Your task to perform on an android device: Start the greet people and say goodbye lesson of Unit 1 in the Babbel app.
Image 0: 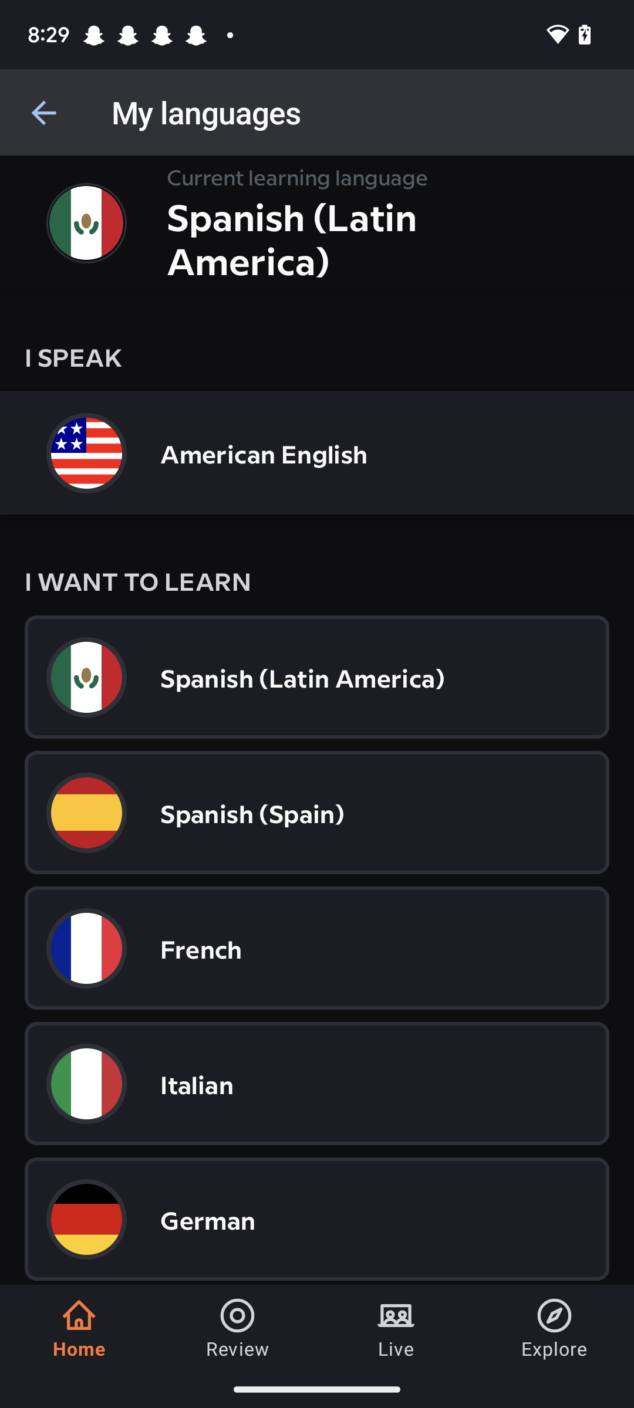
Click on the home option at the bottom left corner of the screen.
Step 0: click (79, 1328)
Image 1: 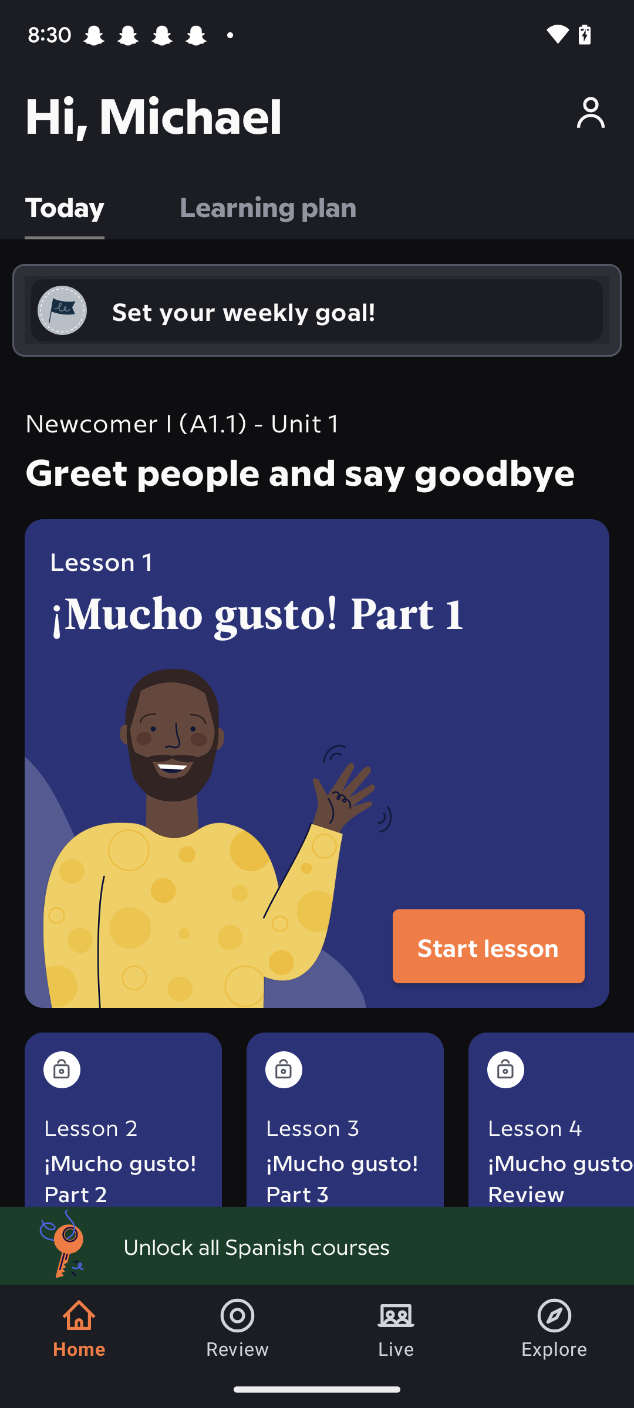
Click on Start lesson in the middle right of the screen.
Step 1: click (488, 946)